Your task to perform on an android device: Create a reminder for me for the date of September 26th at 6:00 p.m. with the title "Cooking" and add a description of an Italian dish on the Reminder app.
Image 0: 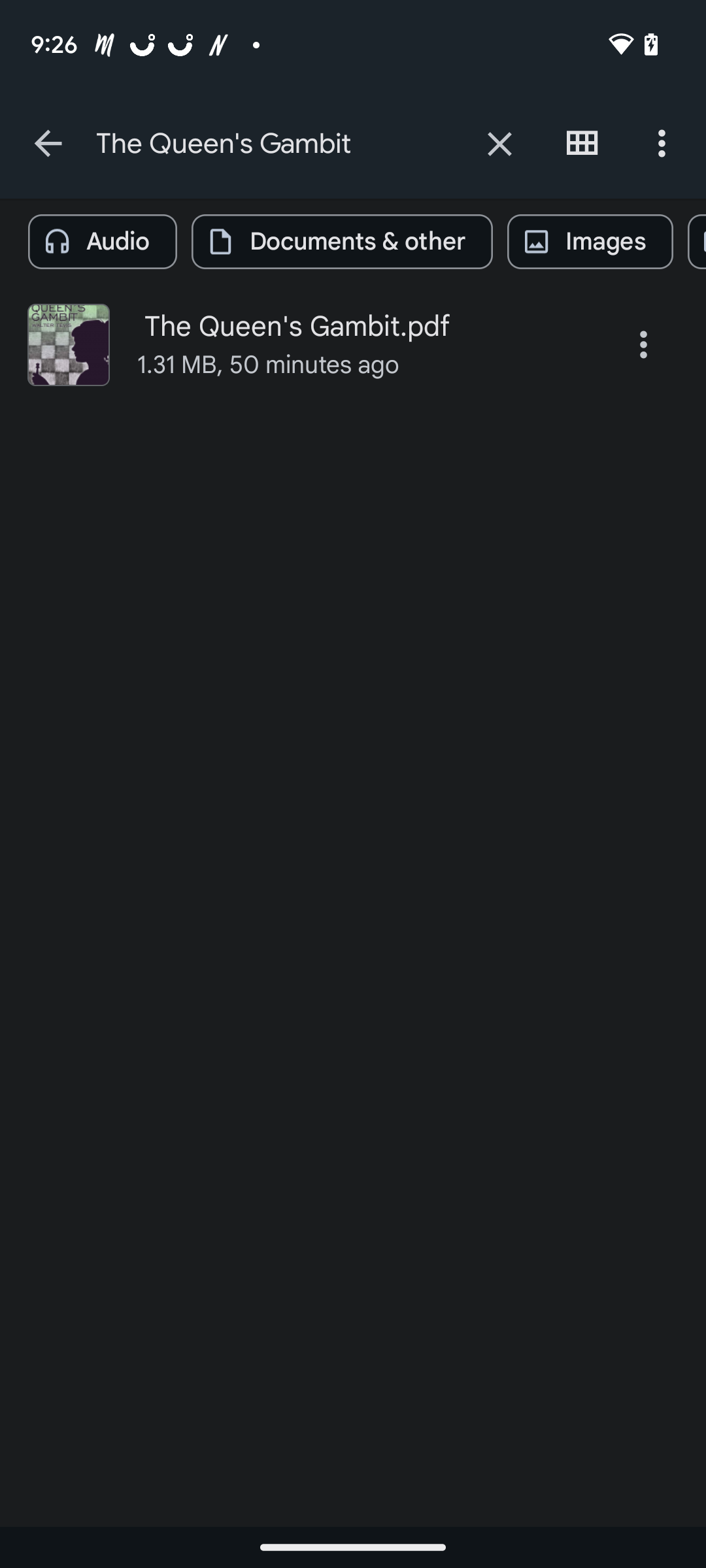
Open the Reminder app.
Step 0: open app "Reminder"
Image 1: 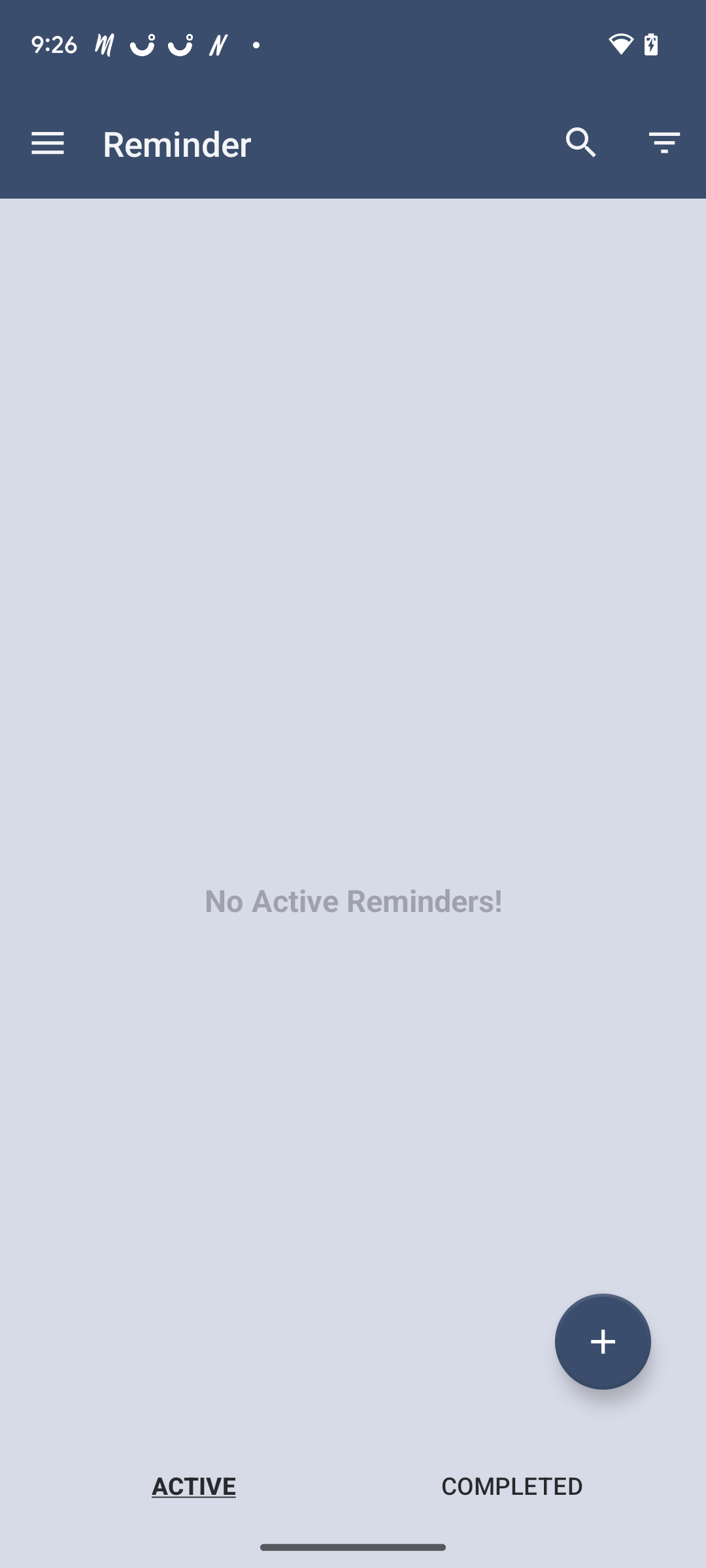
click on the + icon on the bottom right corner of the screen.
Step 1: click (603, 1341)
Image 2: 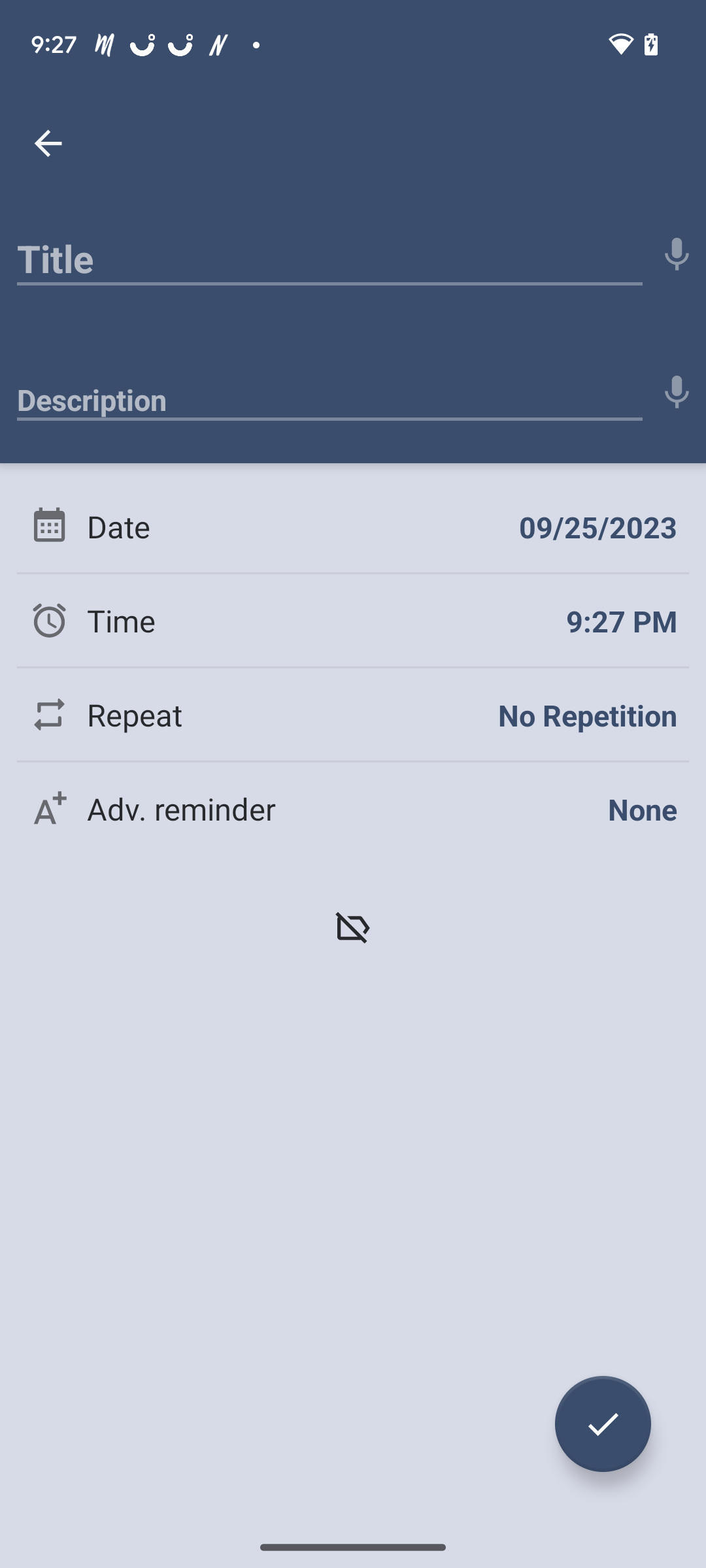
Click on the Title Input box.
Step 2: click (329, 252)
Image 3: 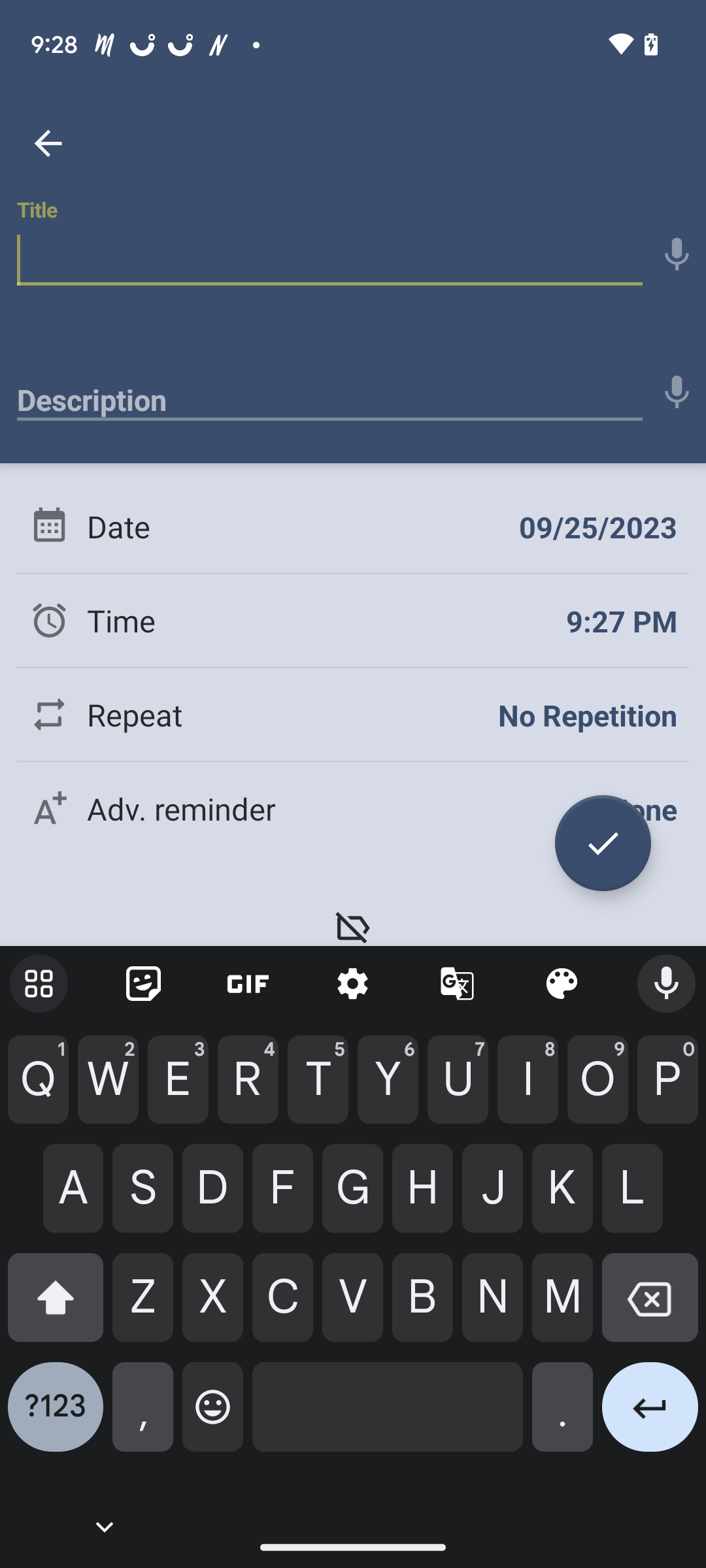
Type Cooking in the Title Input box.
Step 3: type "Cooking"
Image 4: 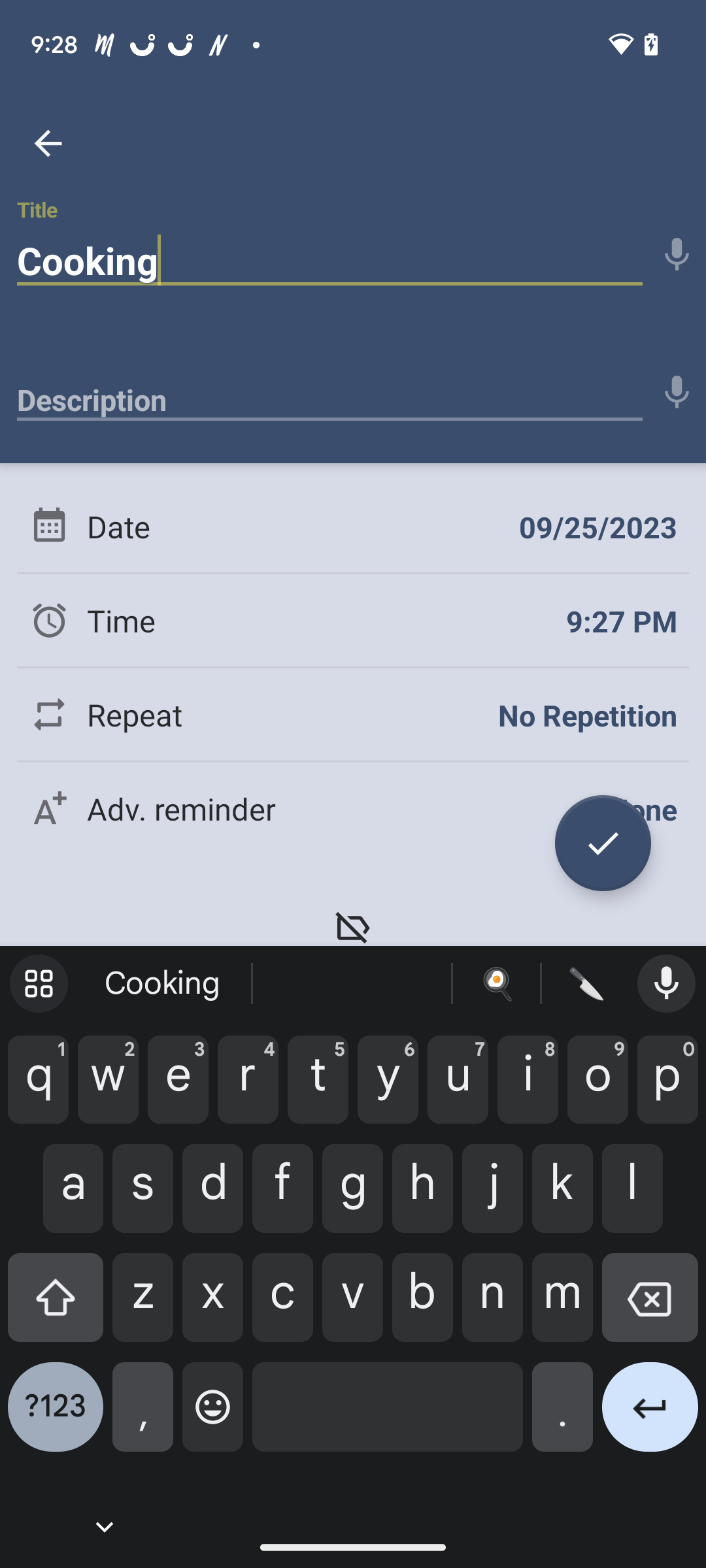
Click on the Description Input box.
Step 4: click (329, 392)
Image 7: 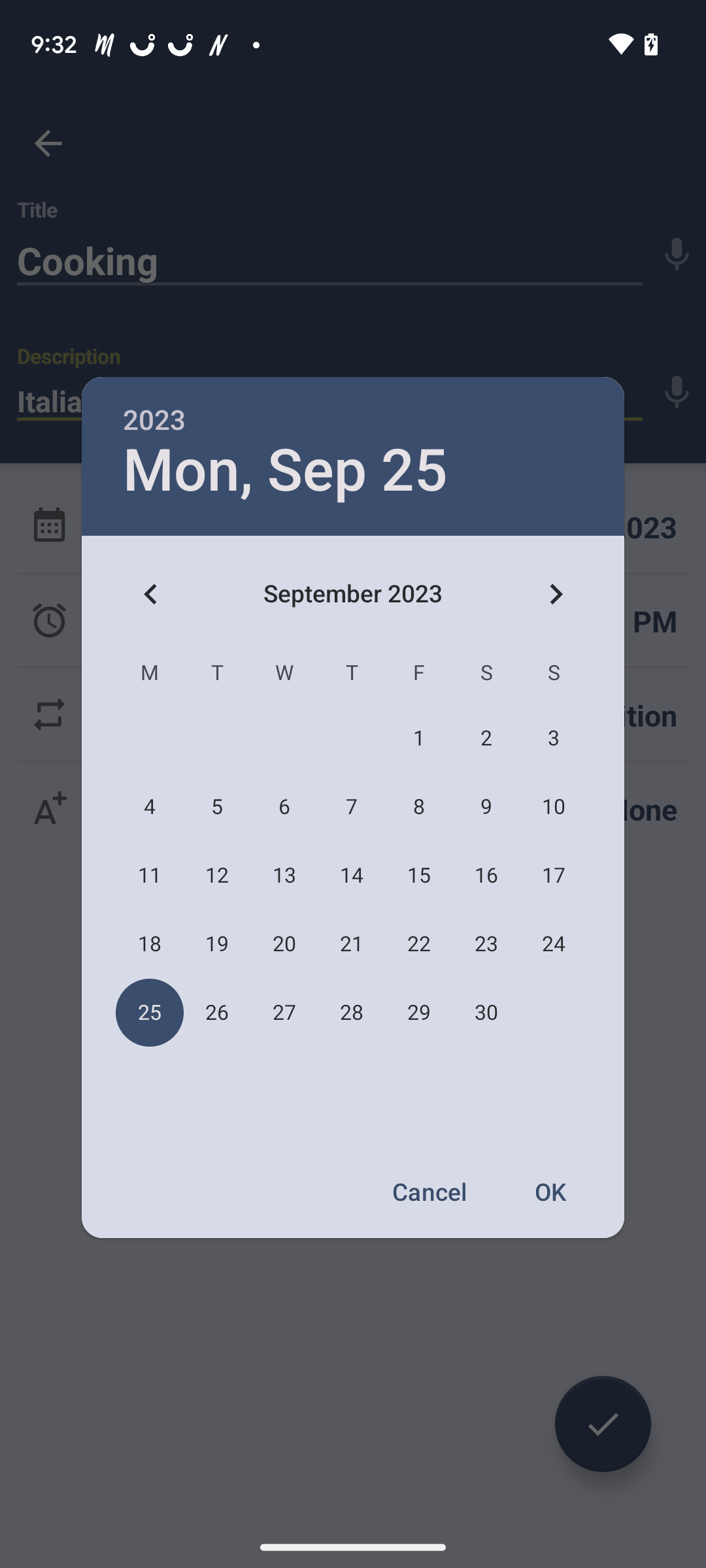
click on the date 26.
Step 7: click (217, 1013)
Image 9: 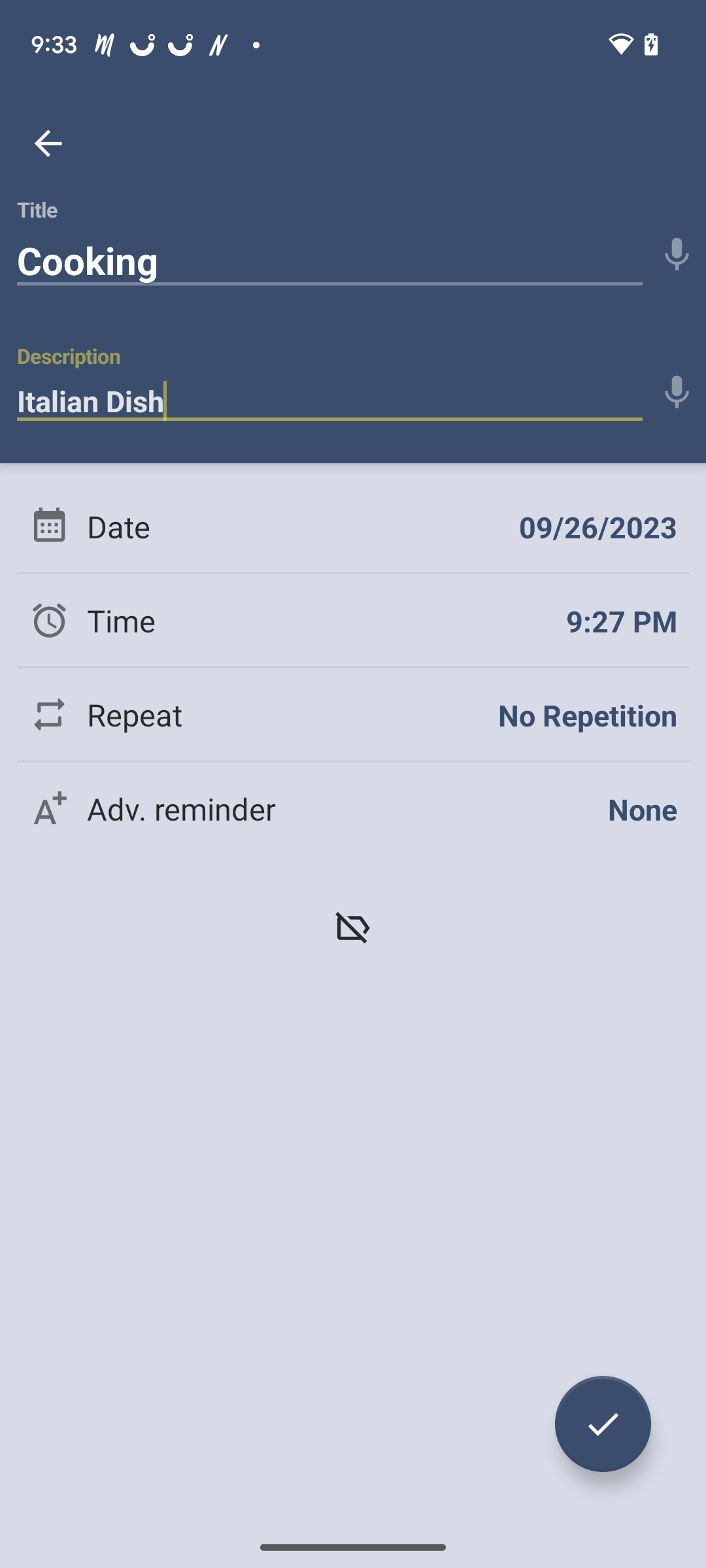
click on the Right side of the Time tab.
Step 9: click (622, 621)
Image 11: 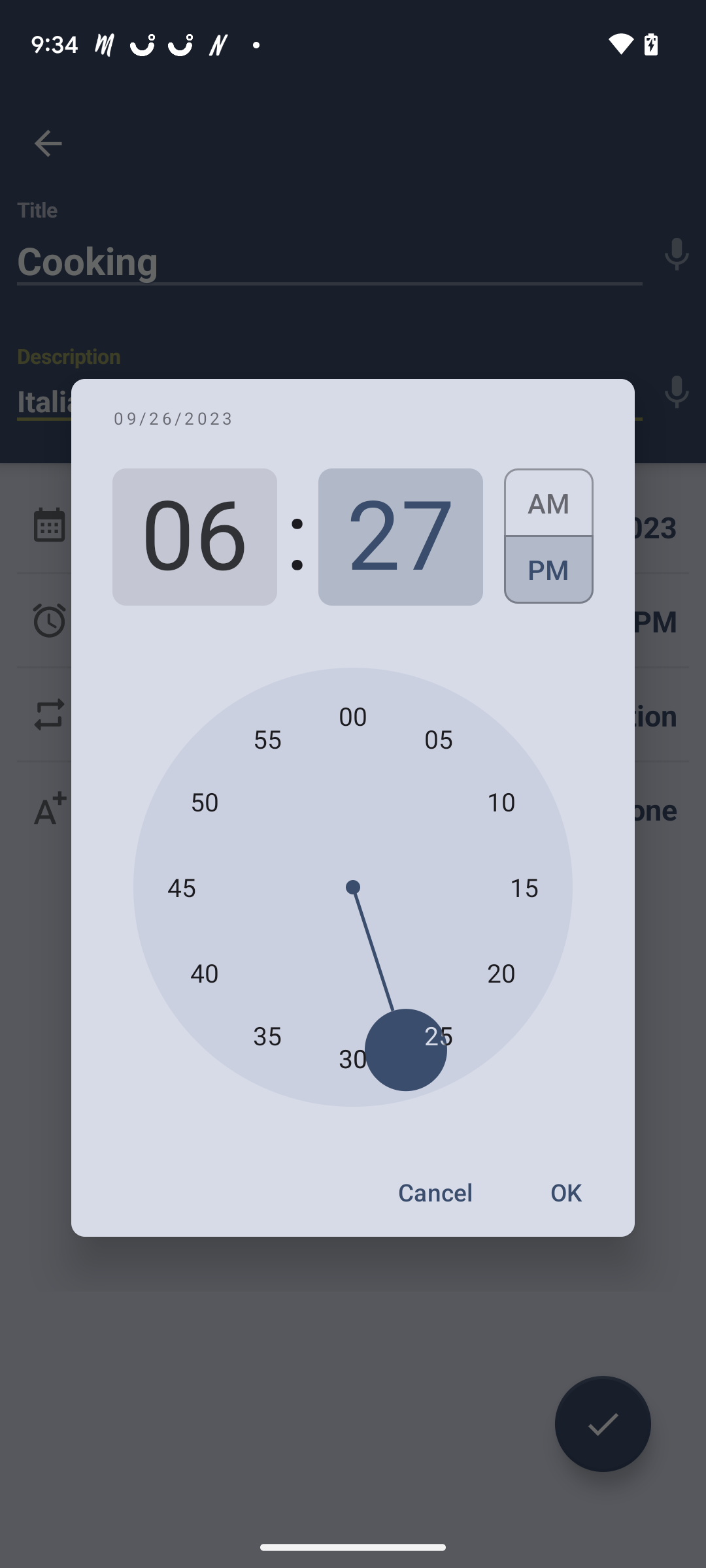
set the time to 6:00
Step 11: click (353, 715)
Image 12: 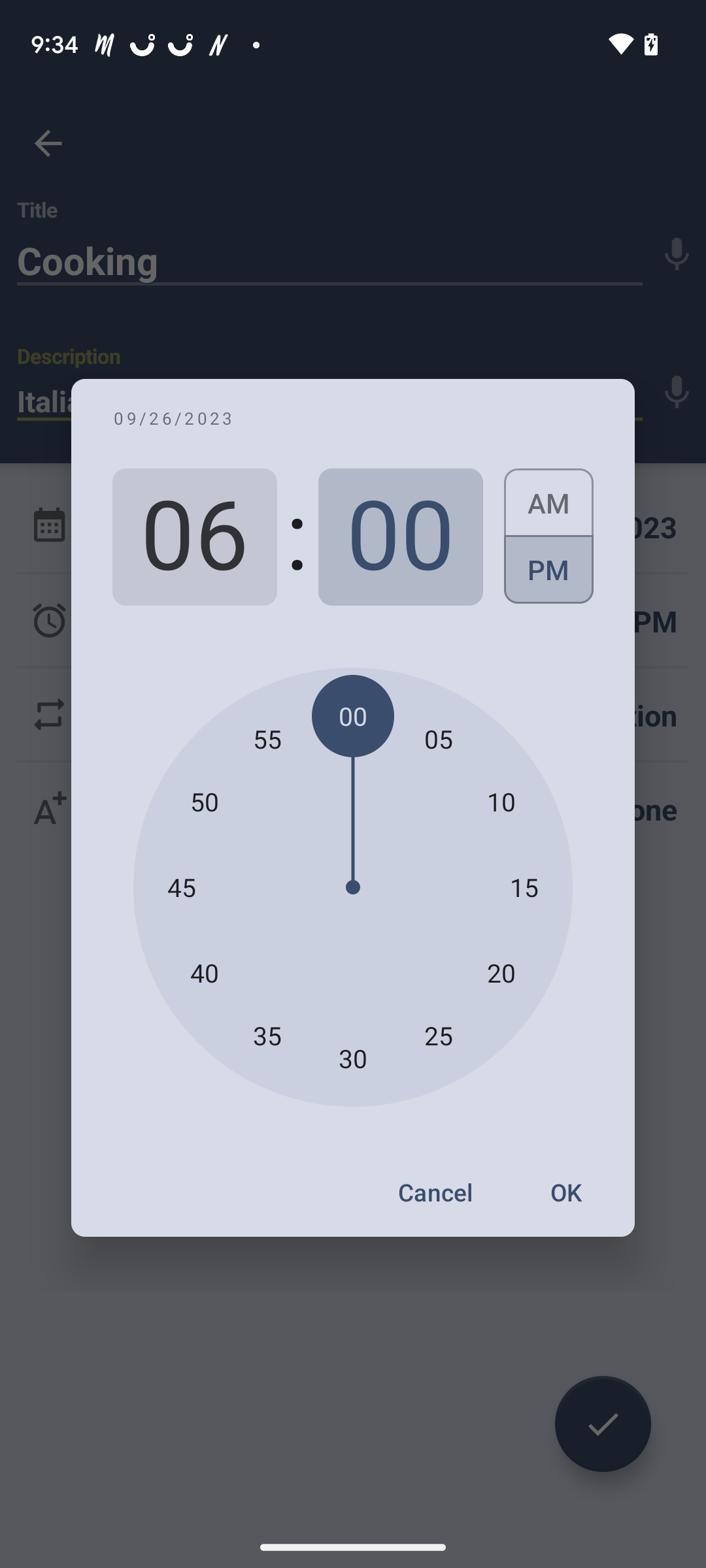
Click on the Ok at the bottom right corner of the clock.
Step 12: click (565, 1192)
Image 13: 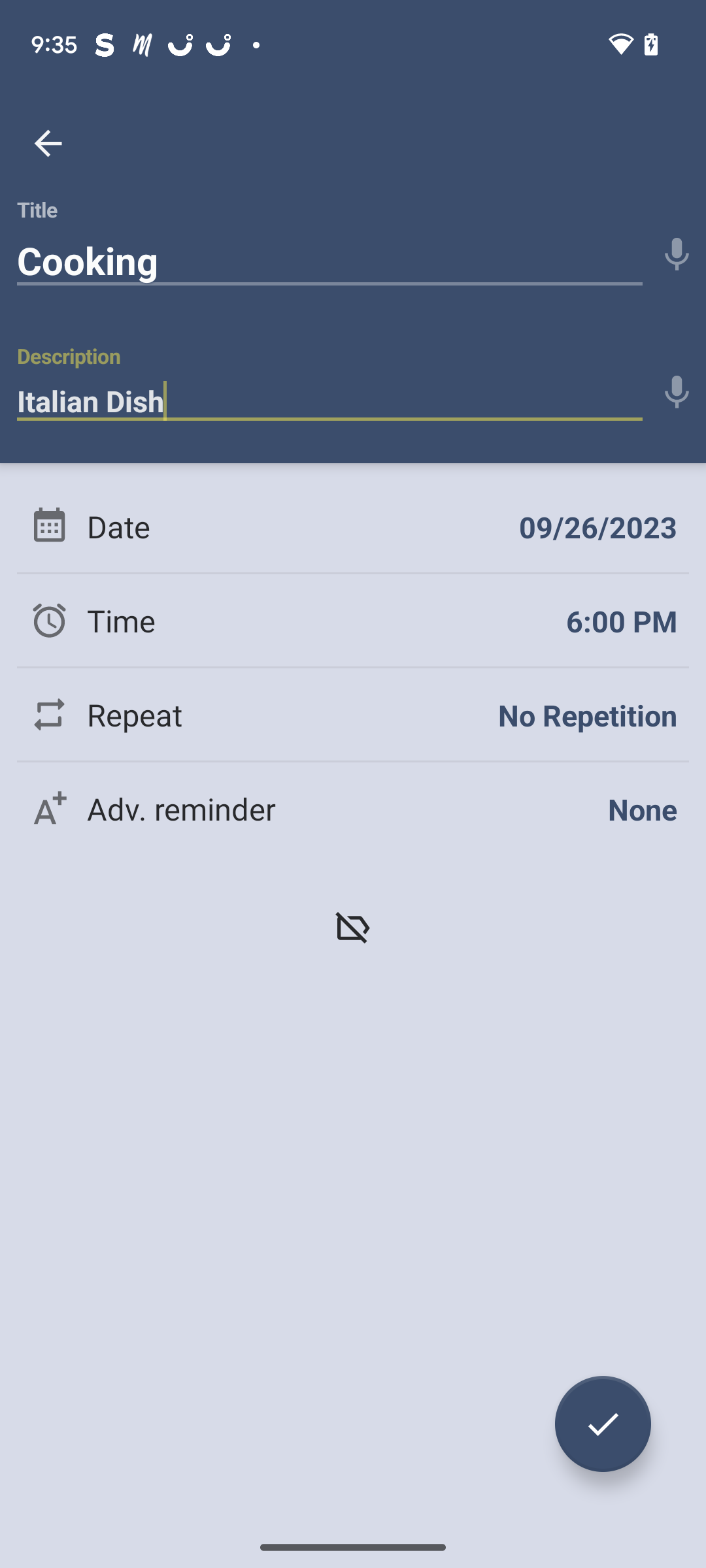
click on the Right Tick icon at the bottom right corner.
Step 13: click (603, 1424)